Your task to perform on an android device: For my morning salad I want an avocado. Search for an Avocado on the Zepto app.
Image 0: 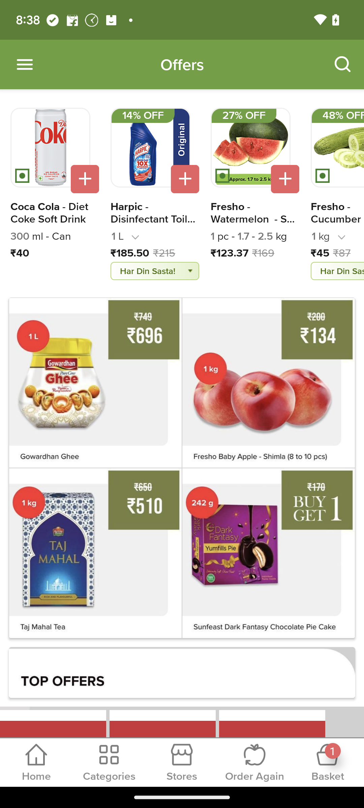
Open the Zepto app.
Step 0: open app "Zepto"
Image 1: 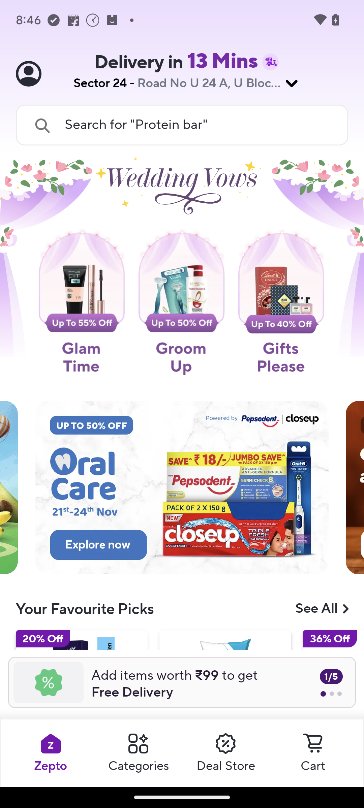
Click on the search bar.
Step 1: click (136, 125)
Image 2: 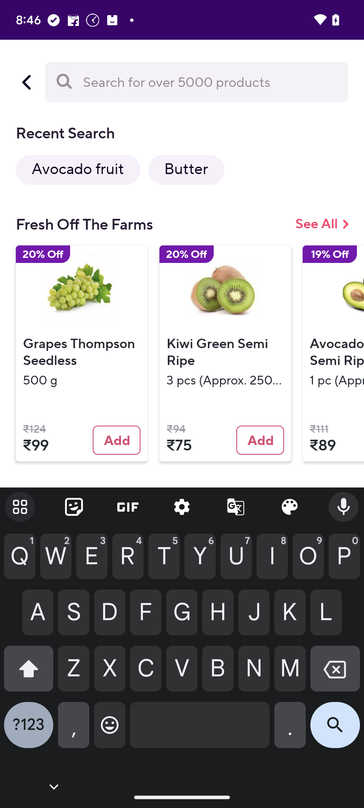
Enter the product name that is, Avocado fruit.
Step 2: type "Avocado fruit"
Image 3: 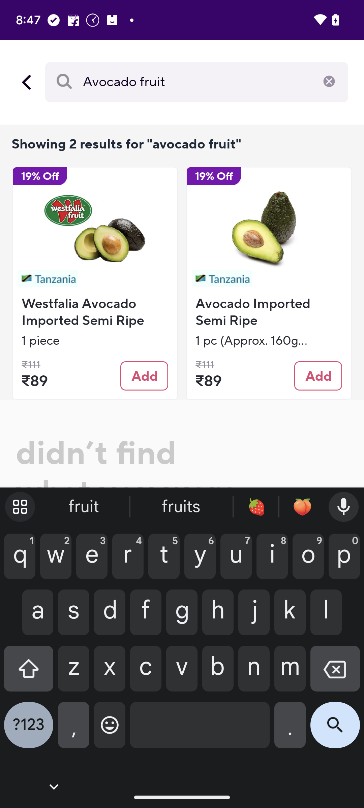
Click on the search icon.
Step 3: click (335, 730)